Your task to perform on an android device: All of my college friends are staying in Chicago, and I want to meet them all. I shall be staying there for the next several days, but I don't want to make any trouble for them. Search for properties in the Rentberry app.
Image 0: 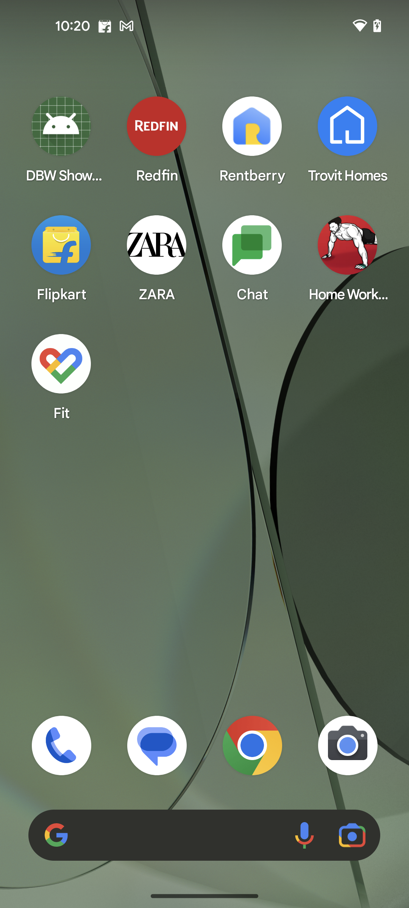
Open the Rentberry app
Step 0: open app "Rentberry"
Image 1: 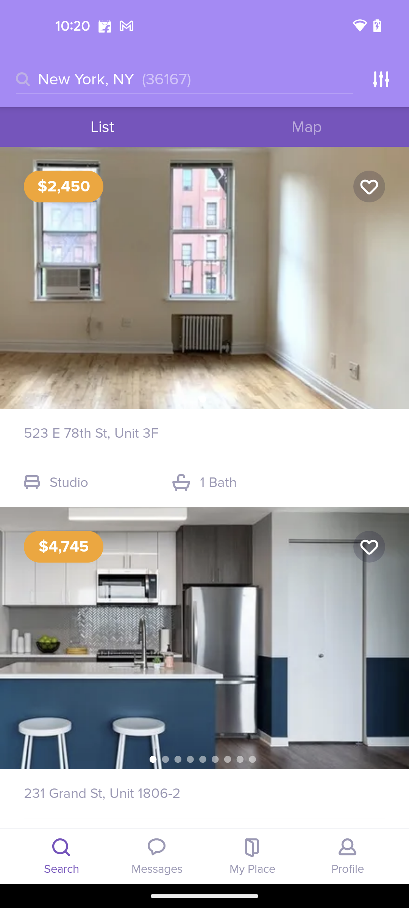
Go to the search bar at the top of the screen
Step 1: click (75, 79)
Image 2: 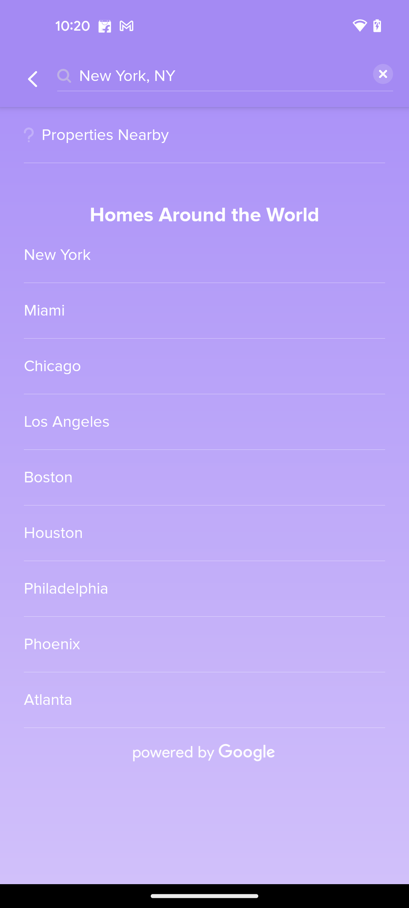
Select the Chicago city from the options
Step 2: click (204, 366)